Your task to perform on an android device: I don't want to forget that I have to go to the store to get groceries. In the Just Reminder app, create a reminder with the subject "grocery" and the details "rice, meat, and fruits" for tomorrow, September 28, at 7 p.m.
Image 0: 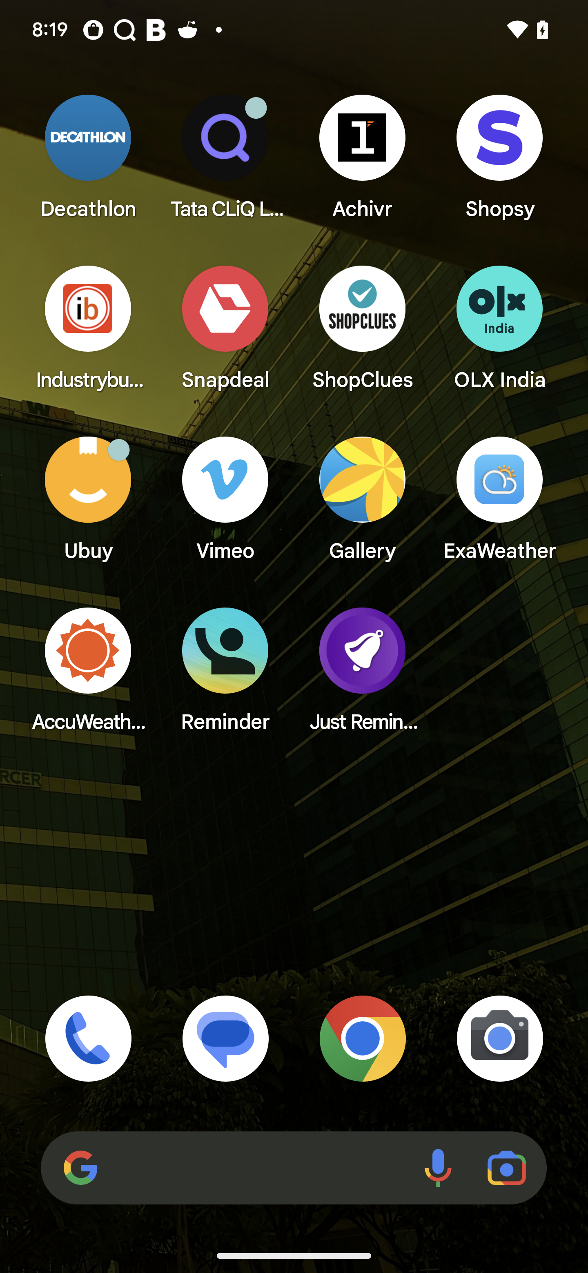
Open Just Reminder app
Step 0: open app "Just Reminder"
Image 1: 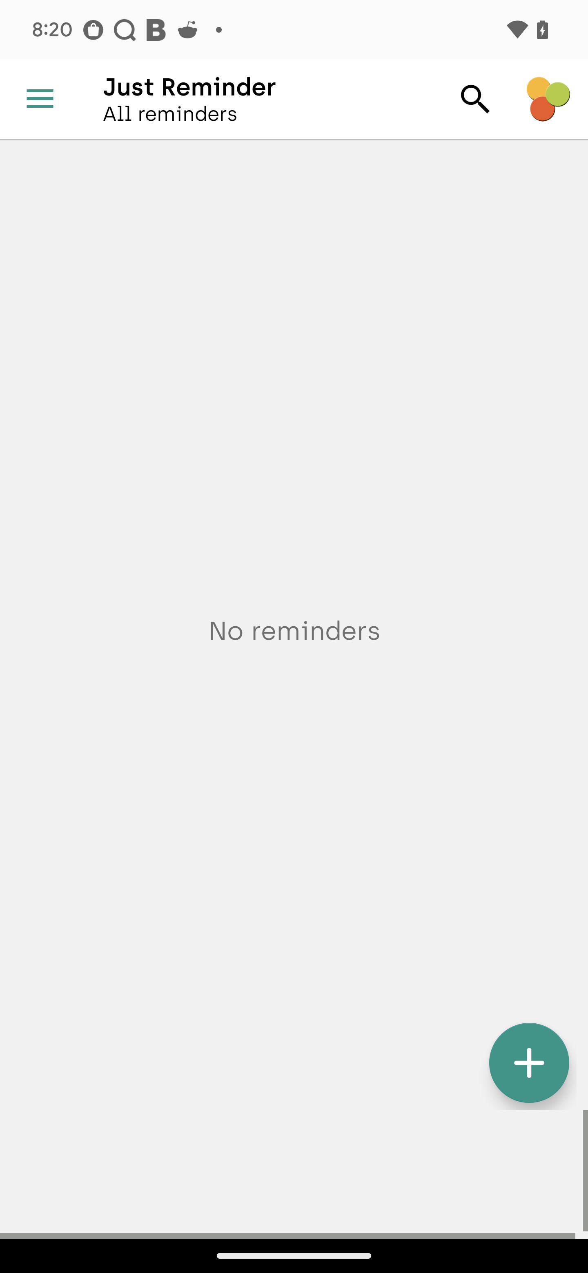
Click on the add icon at the bottom right of the screen
Step 1: click (294, 631)
Image 2: 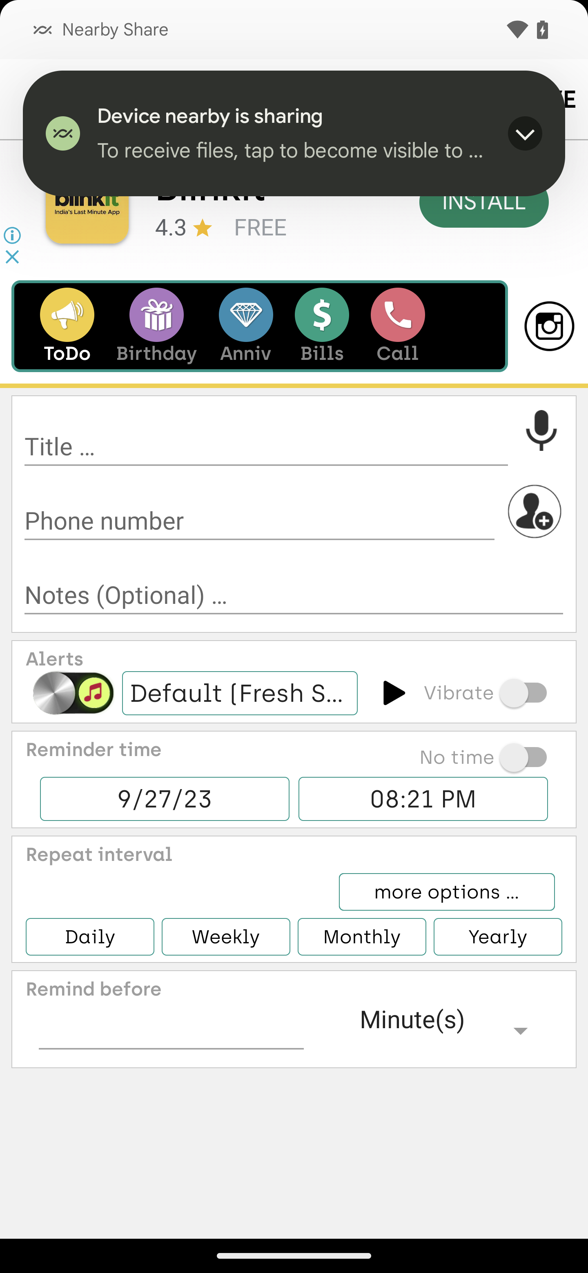
Click on the add icon at the bottom right of the screen
Step 2: wait
Image 3: 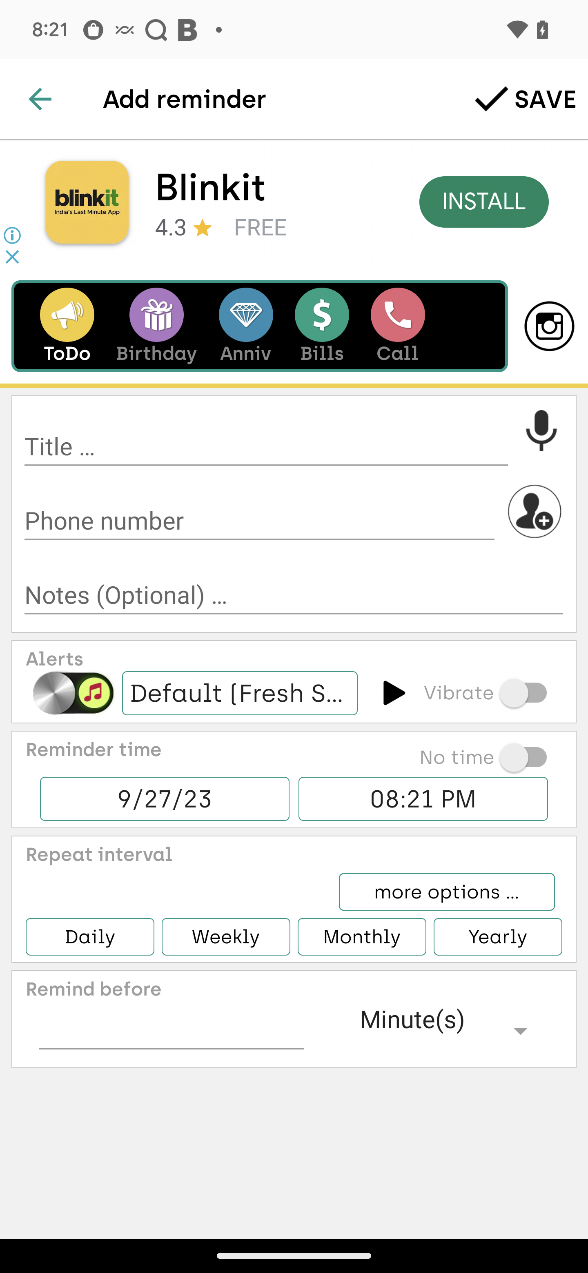
Type Grocery in the title 
Step 3: type "Grocery"
Image 4: 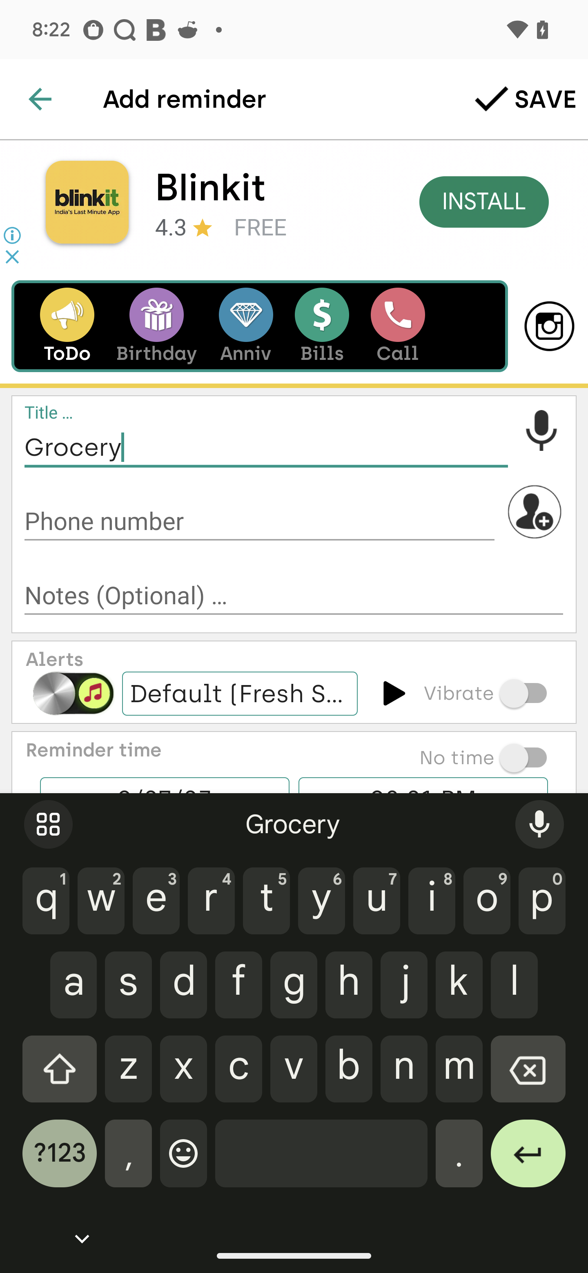
Click on the notes option
Step 4: click (294, 597)
Image 5: 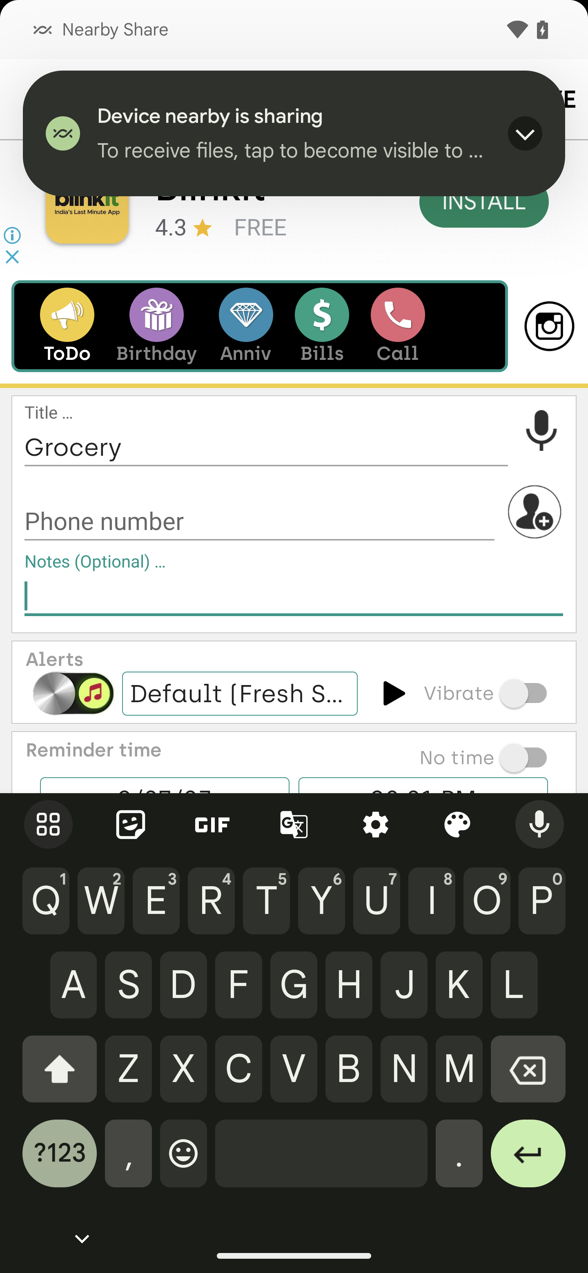
Type rice, meat, and fruits in the notes option
Step 5: type "Rice, Meat, and Fruits"
Image 6: 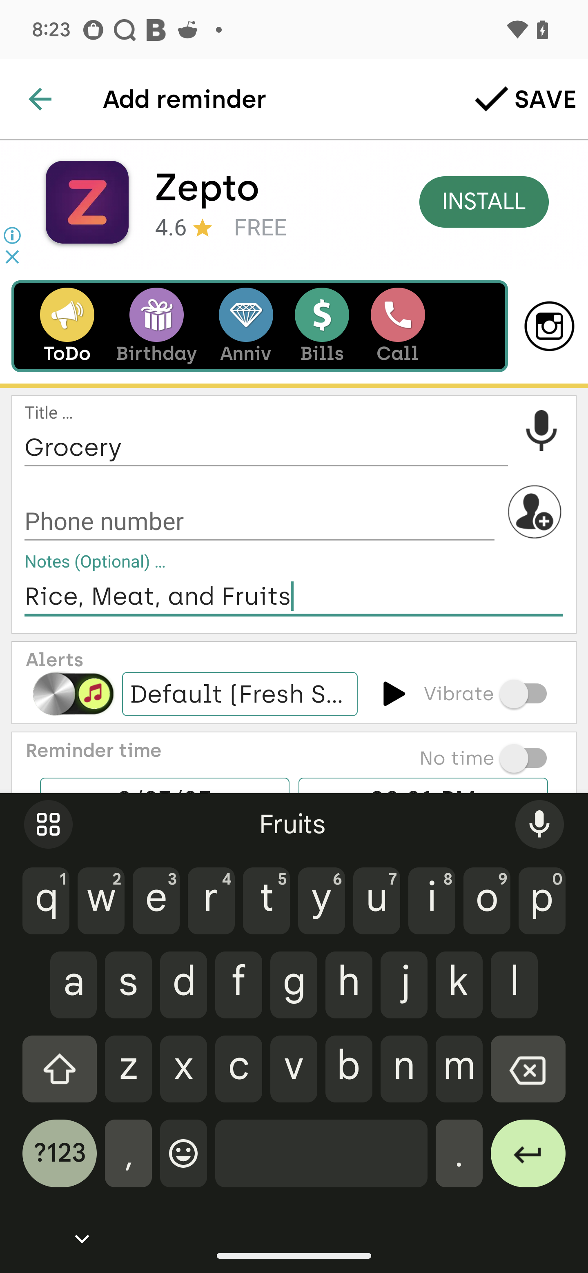
Click on the enter button at the right bottom of the keyboard
Step 6: click (528, 1162)
Image 7: 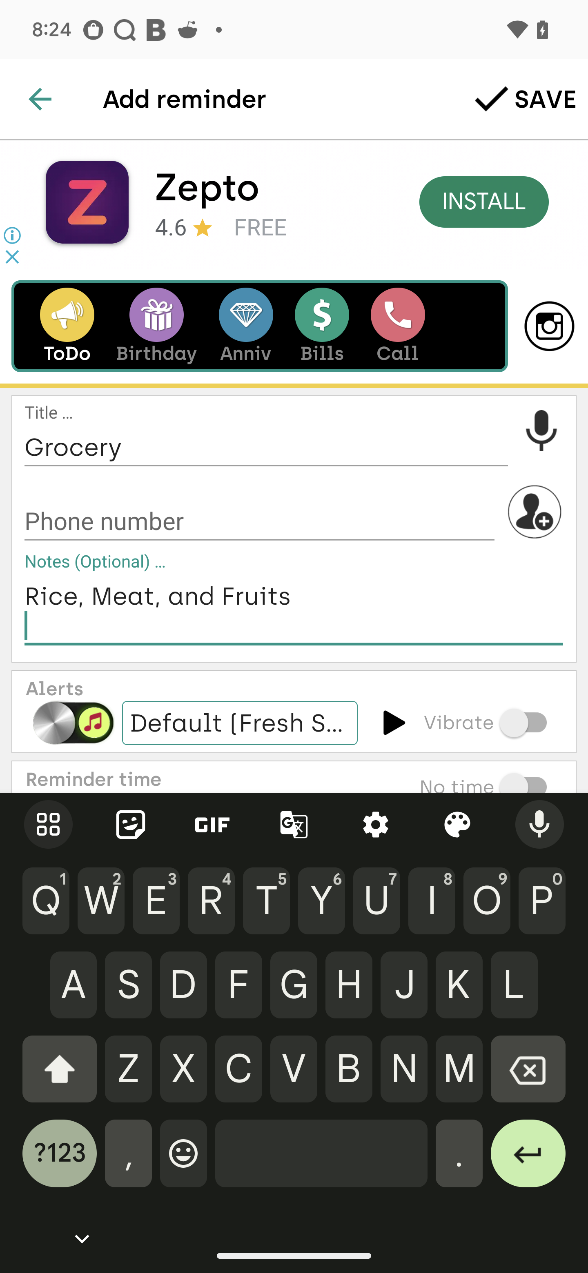
Scroll up the screen
Step 7: scroll down
Image 8: 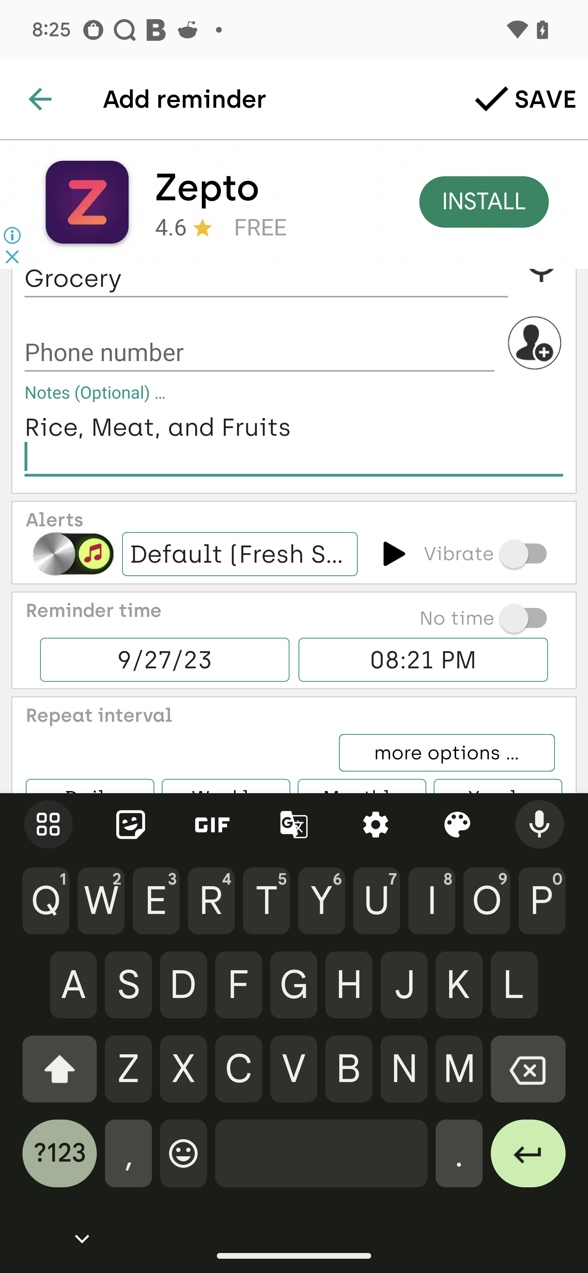
Click on the Reminder time option 
Step 8: click (165, 660)
Image 9: 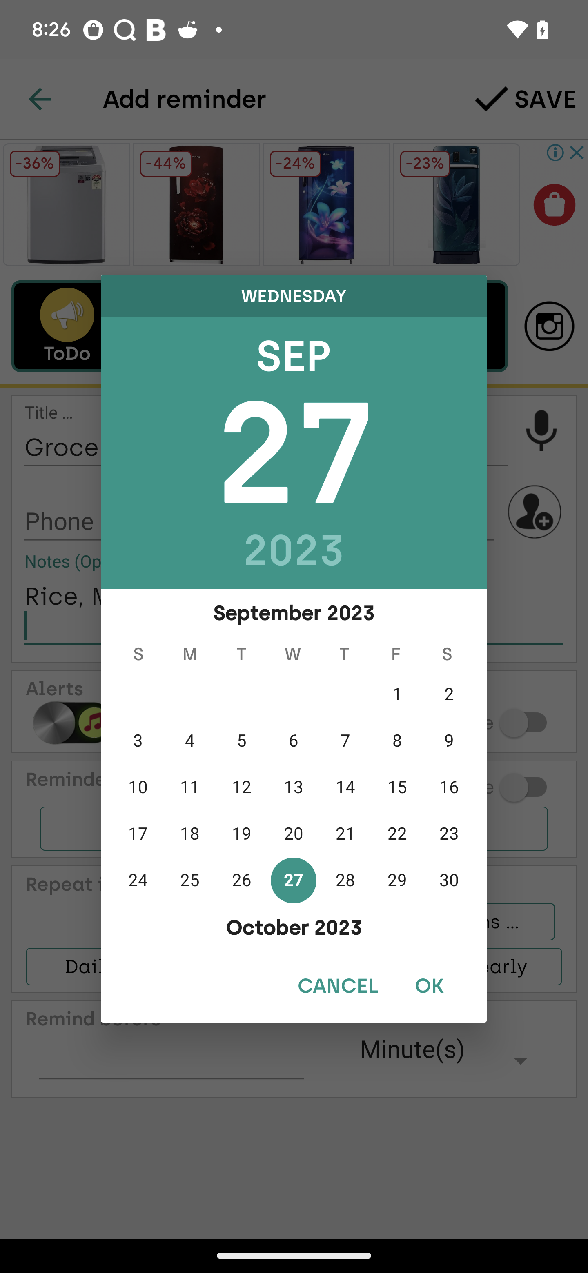
Select the date 28 september
Step 9: click (345, 878)
Image 10: 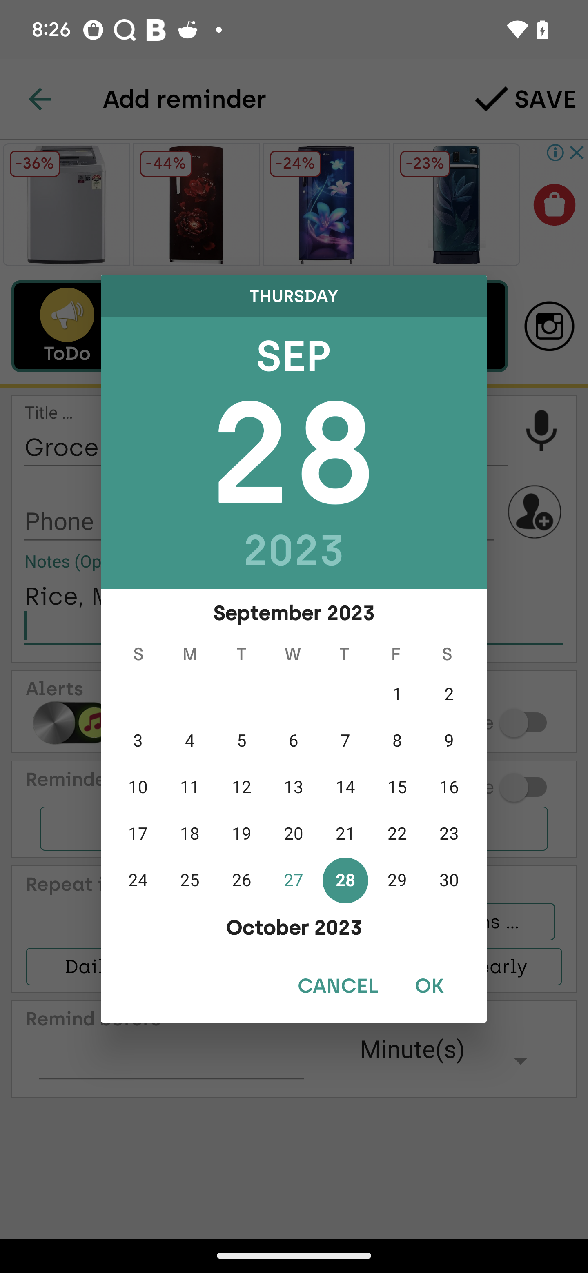
Click on the ok button
Step 10: click (430, 985)
Image 11: 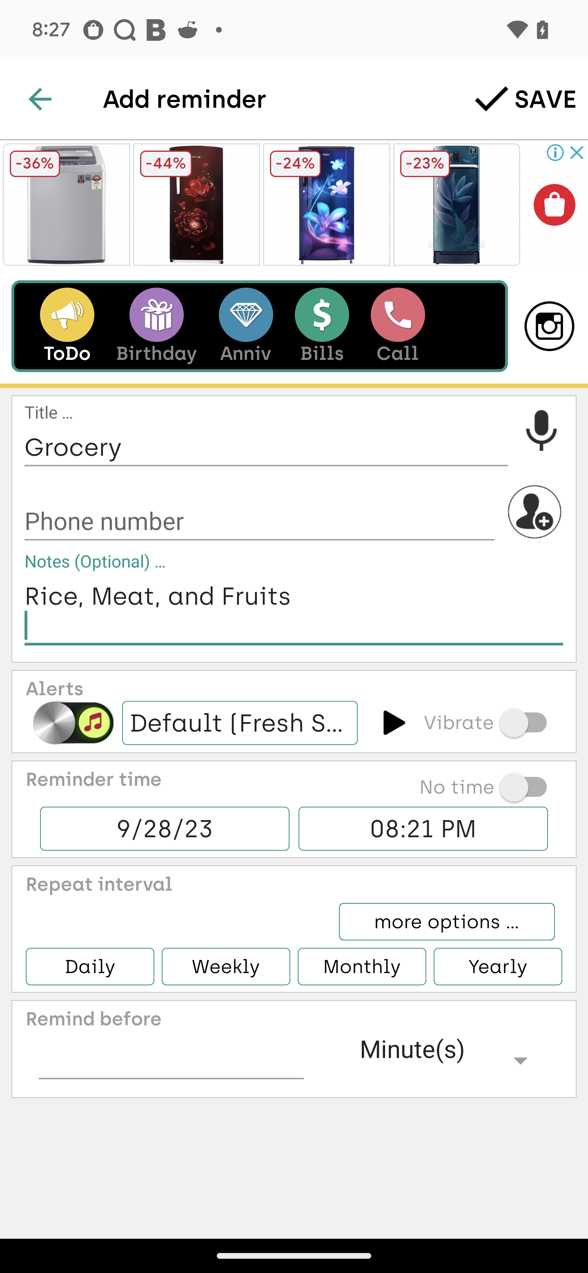
Click on the time option
Step 11: click (423, 828)
Image 13: 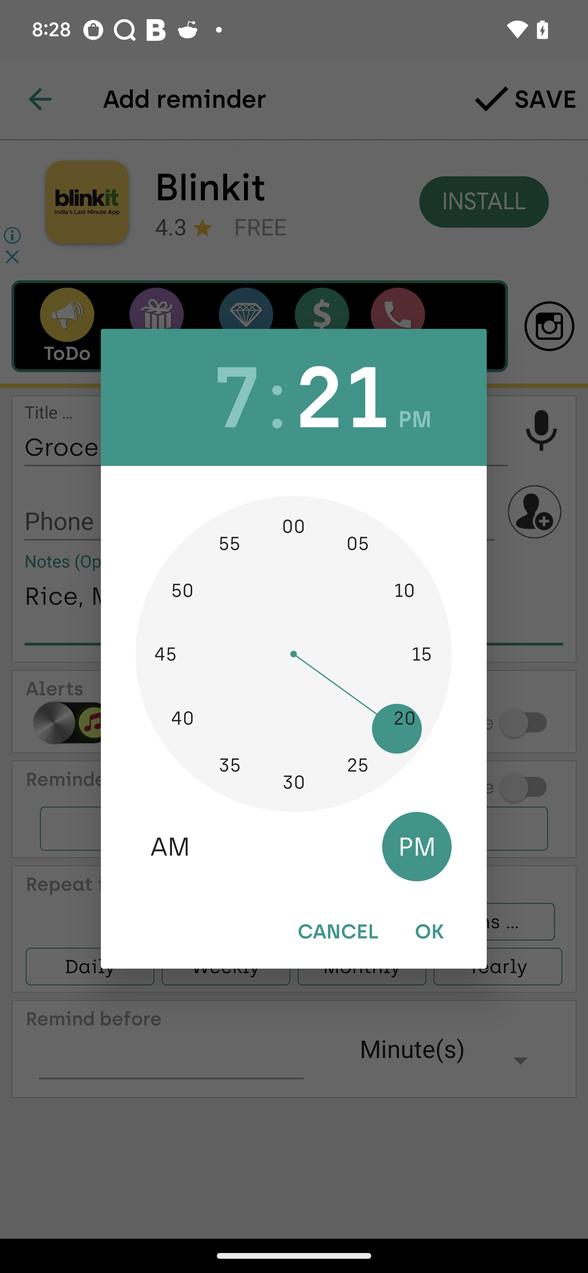
Click on the 00 on the clock 
Step 13: click (294, 680)
Image 14: 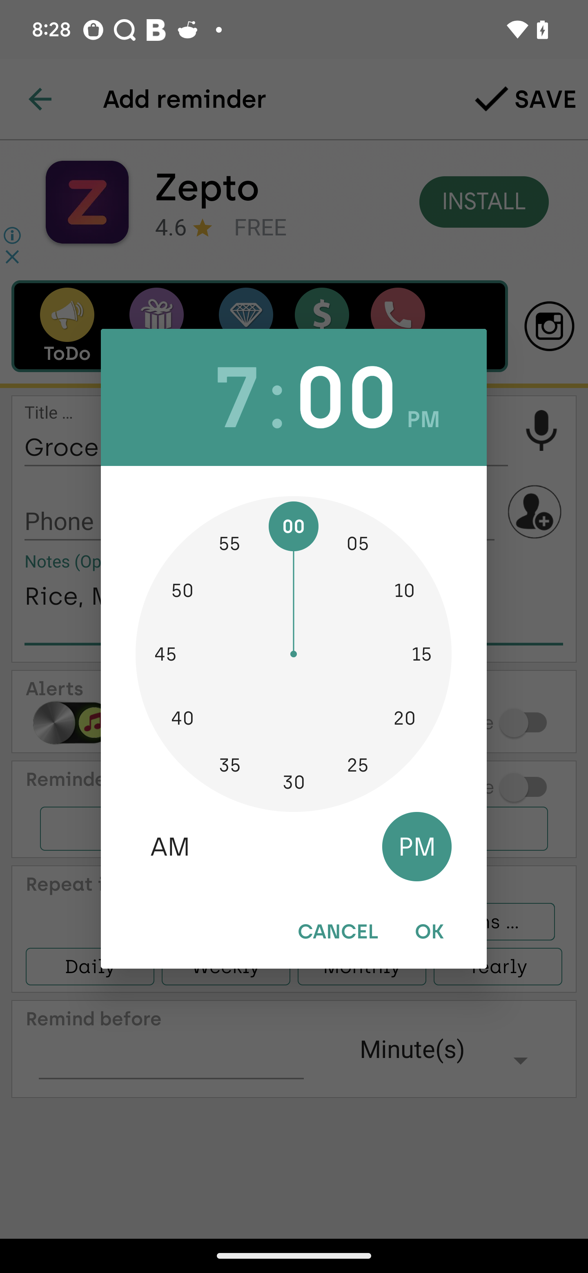
Click on the ok botton
Step 14: click (430, 931)
Image 15: 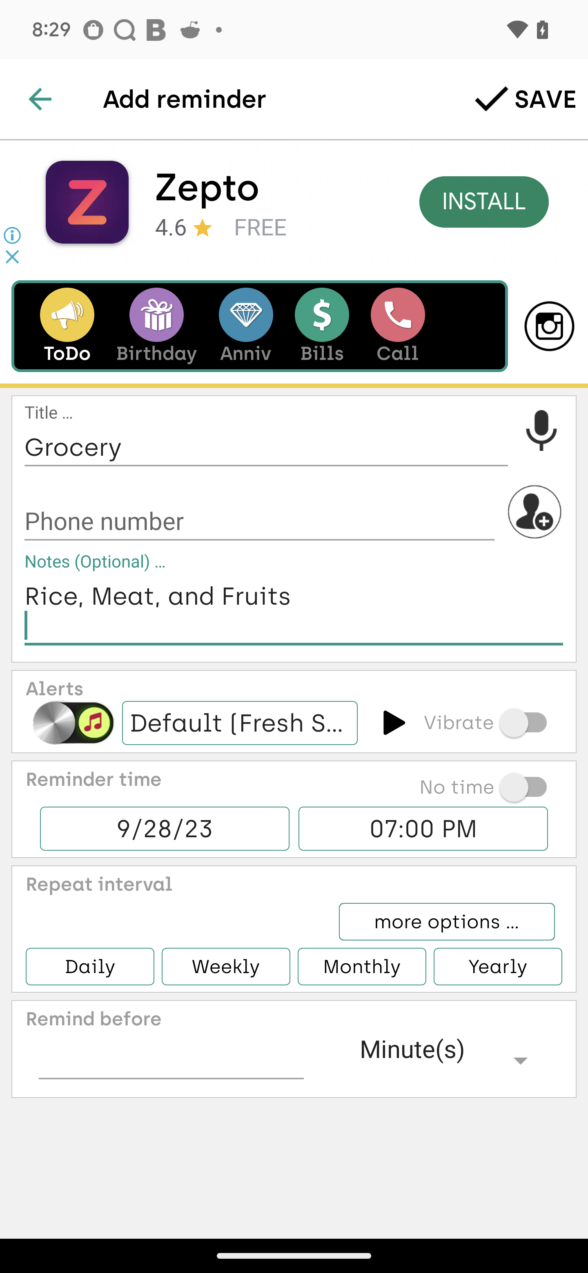
Click on the save button on the top of the screen
Step 15: click (523, 99)